Your task to perform on an android device: In the Zappo app, search for men's casual cotton linen solid-color long-sleeve shirt loose-stand color for me.
Image 0: 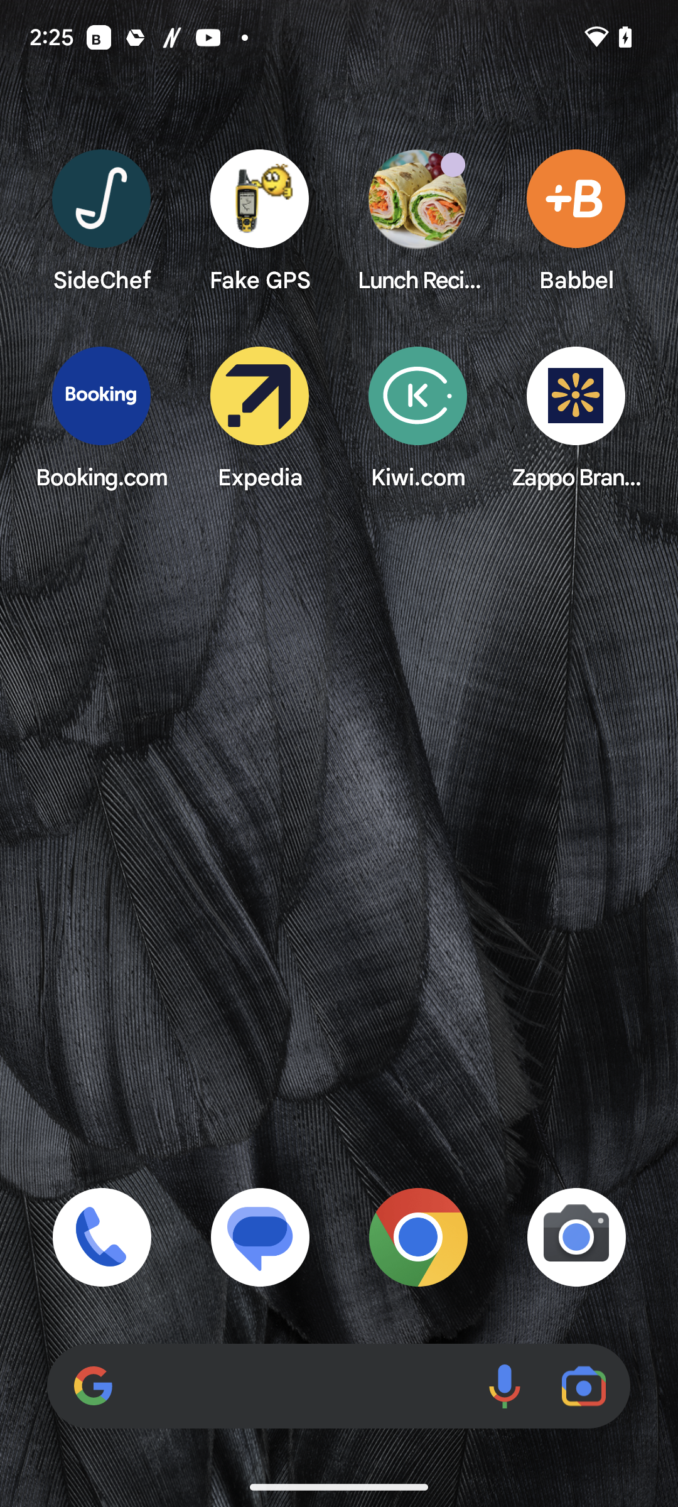
Open the Zappo app.
Step 0: open app "Zappo Brands"
Image 1: 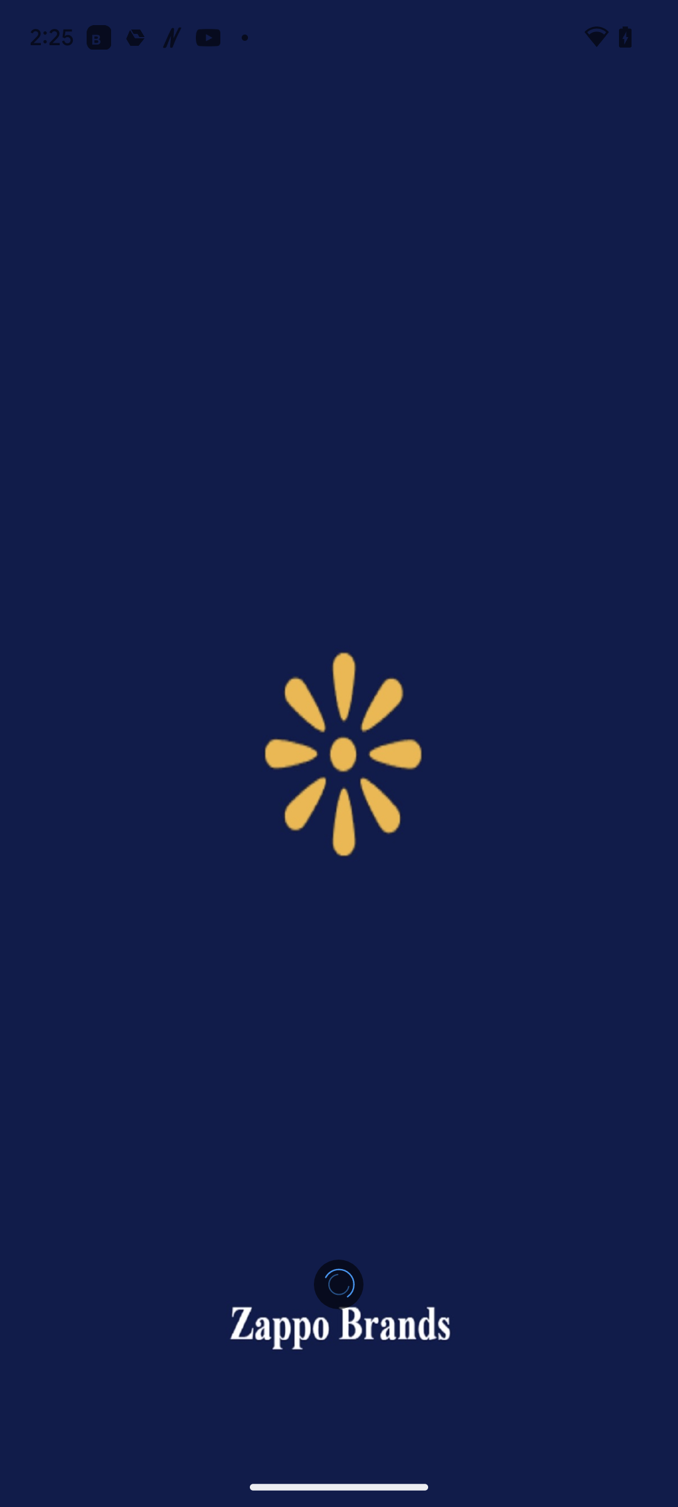
Open the Zappo app.
Step 1: wait
Image 2: 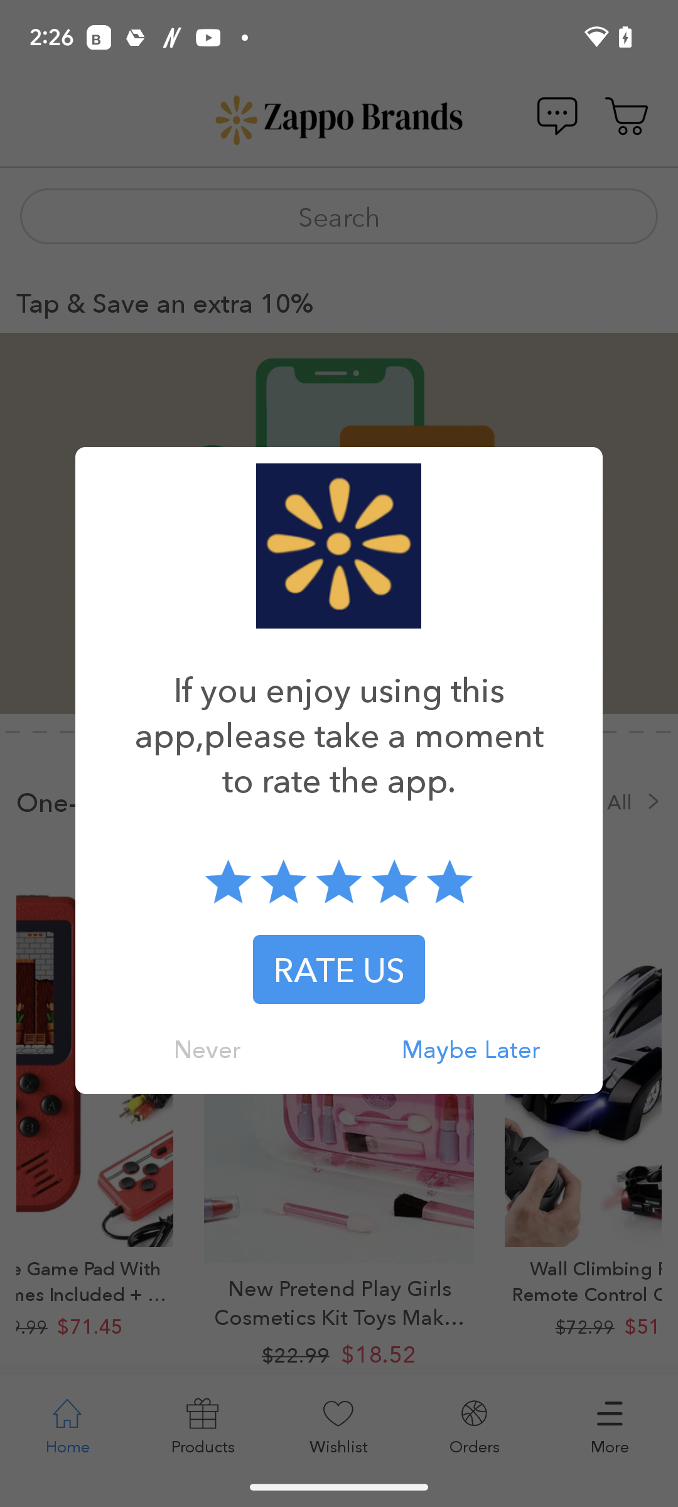
Open the Zappo app.
Step 2: click (471, 1049)
Image 3: 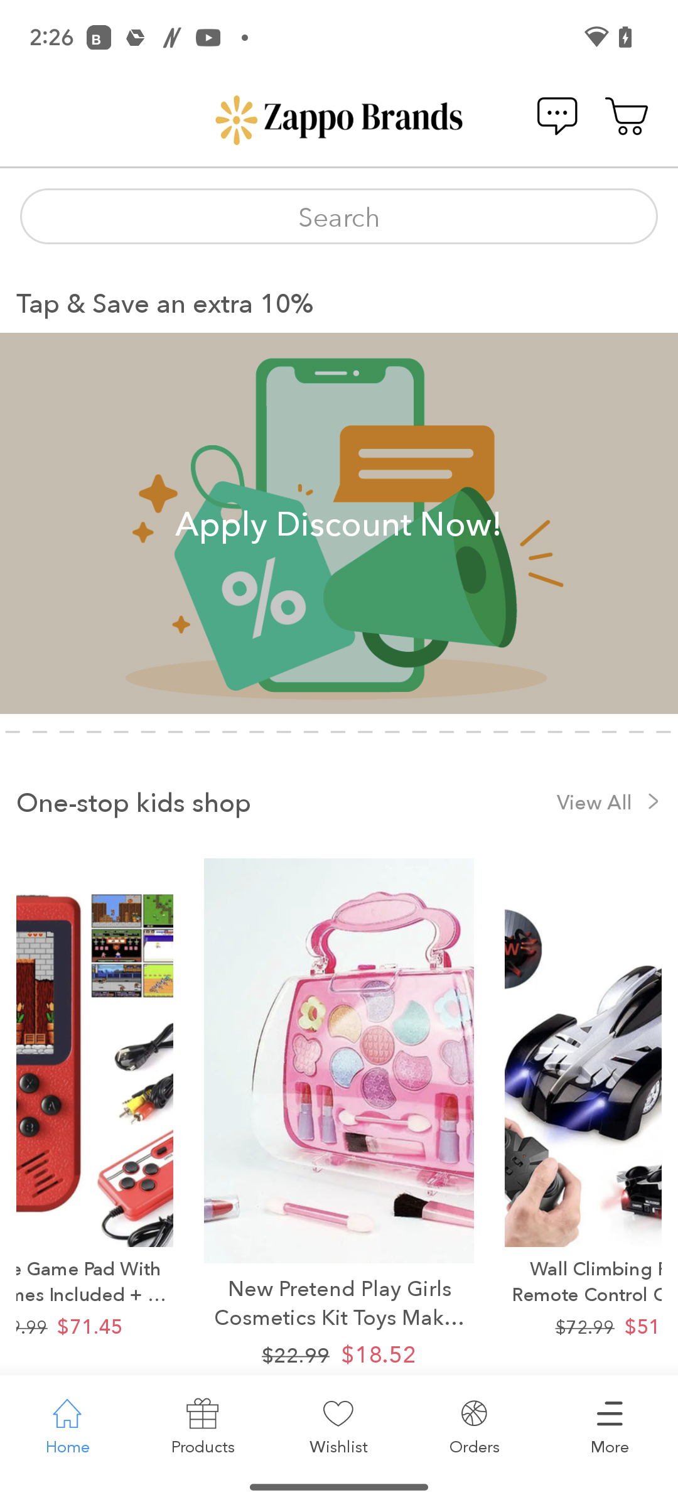
Click on the search bar at the top of the screen.
Step 3: click (338, 216)
Image 4: 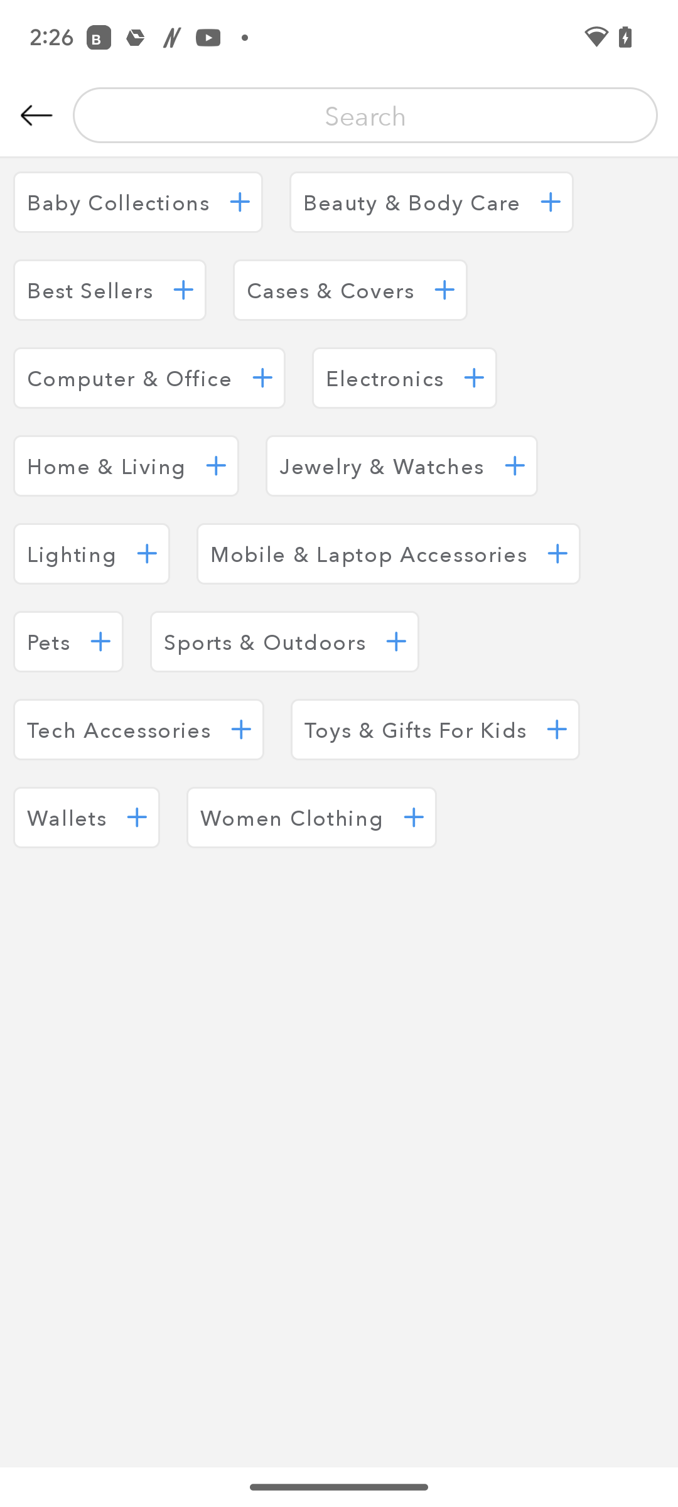
Type shirts for men in the text field.
Step 4: click (365, 115)
Image 5: 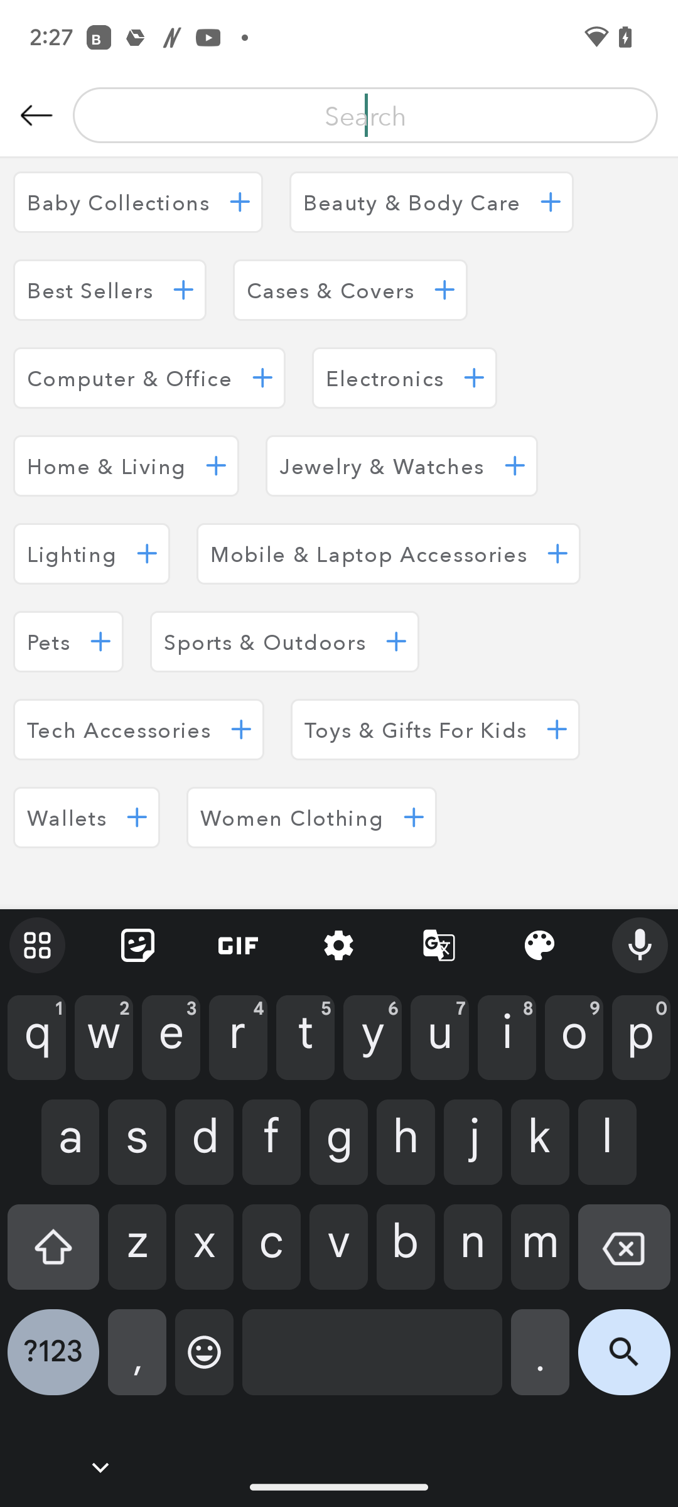
Type shirts for men in the text field.
Step 5: type "shirts for men "
Image 6: 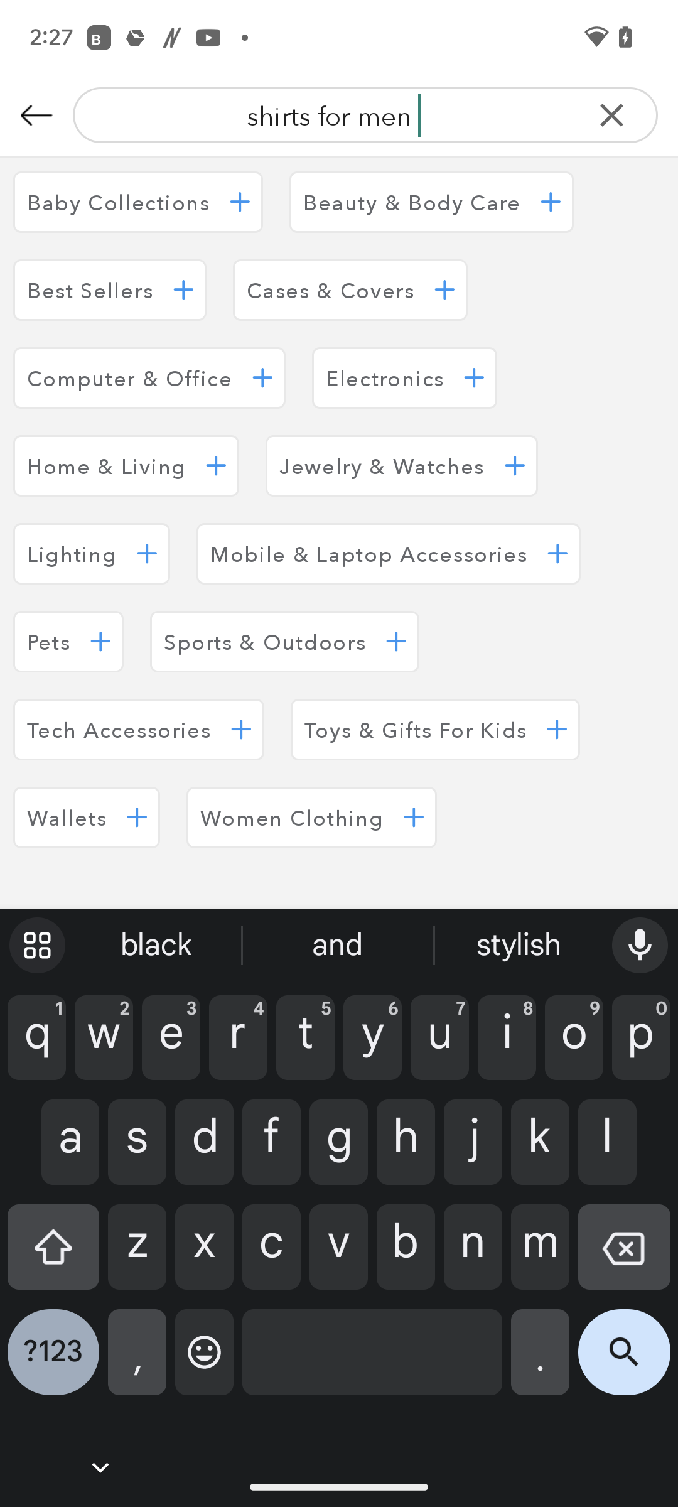
Click on the search icon at the bottom right corner of the screen.
Step 6: click (624, 1362)
Image 7: 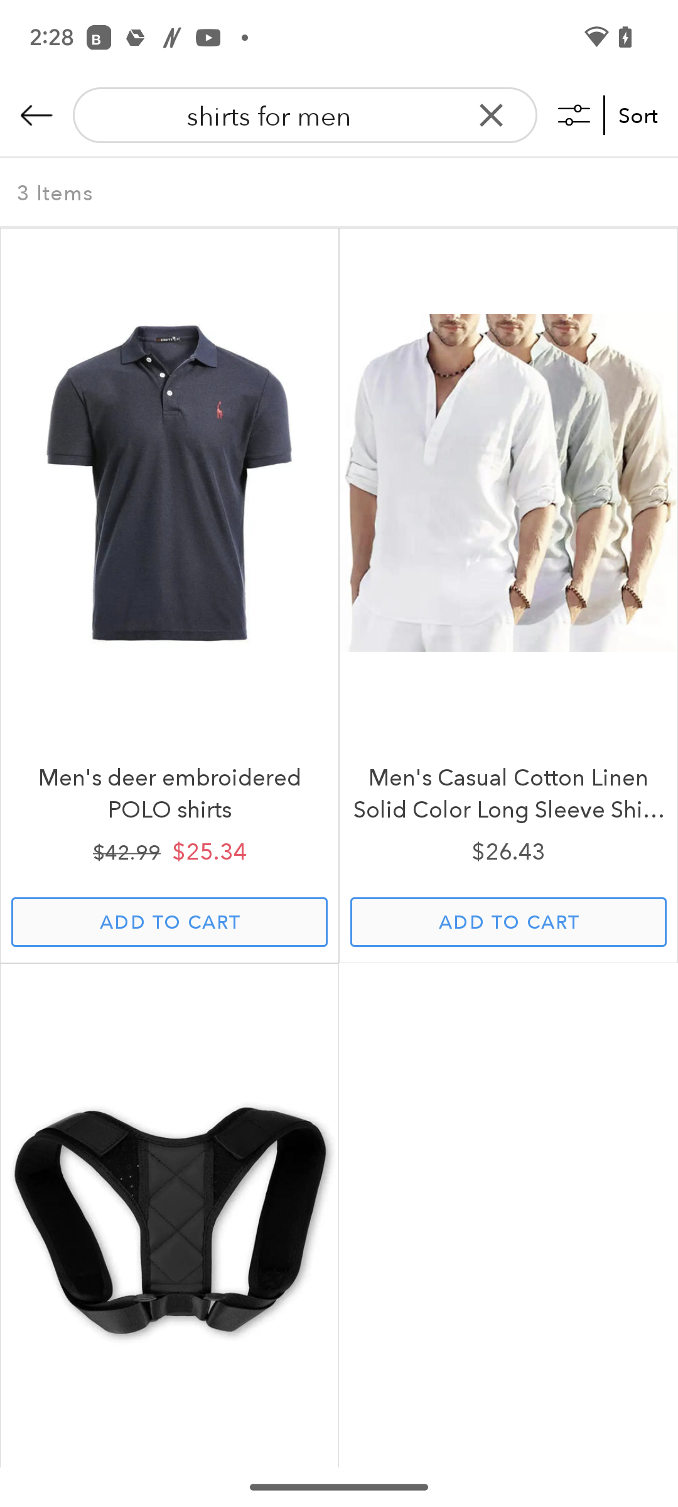
Click on the second image on the right side of the screen.
Step 7: click (547, 556)